Your task to perform on an android device: The file "Traveling to Amsterdam" should be titled as "Tour to Amsterdam".
Image 0: 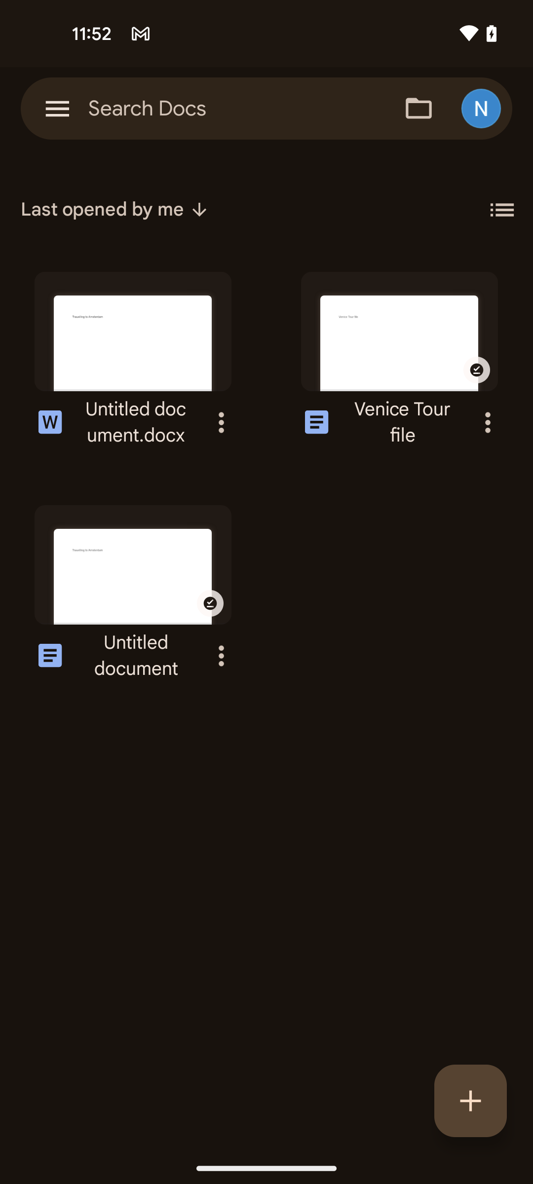
Tap on the first file
Step 0: click (132, 332)
Image 2: 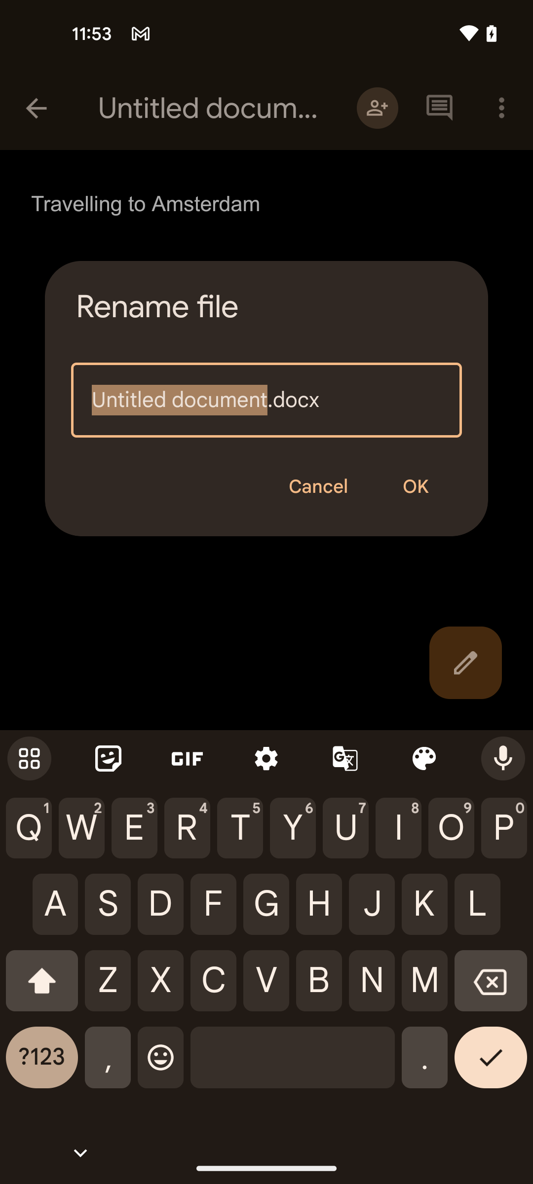
Type the text ´Tour to Amsterdam´
Step 2: type "Tour to Amsterdam"
Image 3: 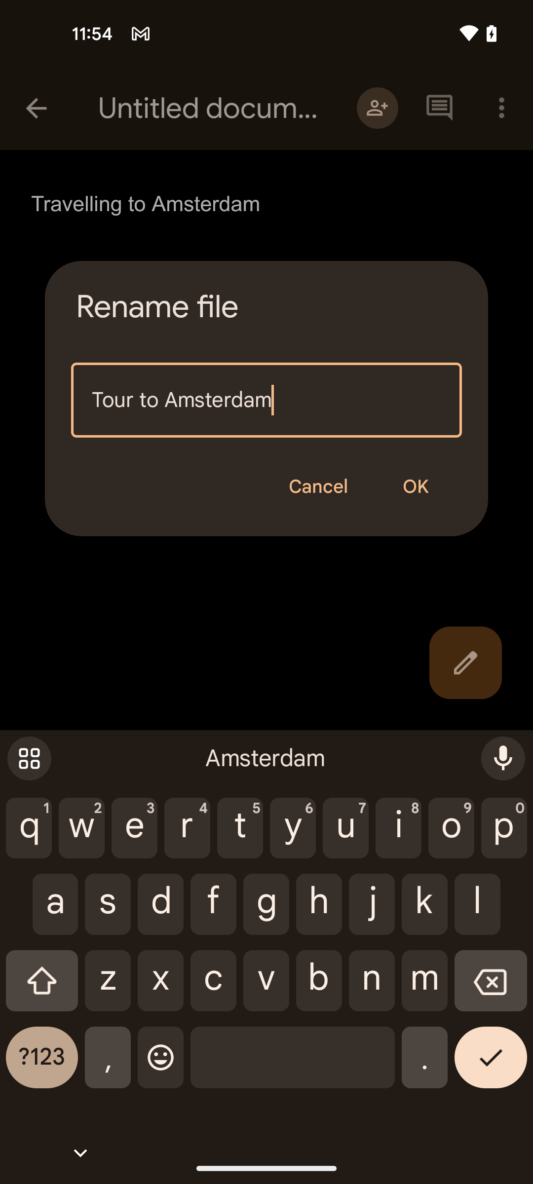
Tap on the OK option
Step 3: click (415, 486)